Your task to perform on an android device: The apfelstrudel desert recipe is amazing, and I want to write a review in the review section of this recipe, so write a review, "This recipe is too easy and amazing," in the review section of this recipe.
Image 0: 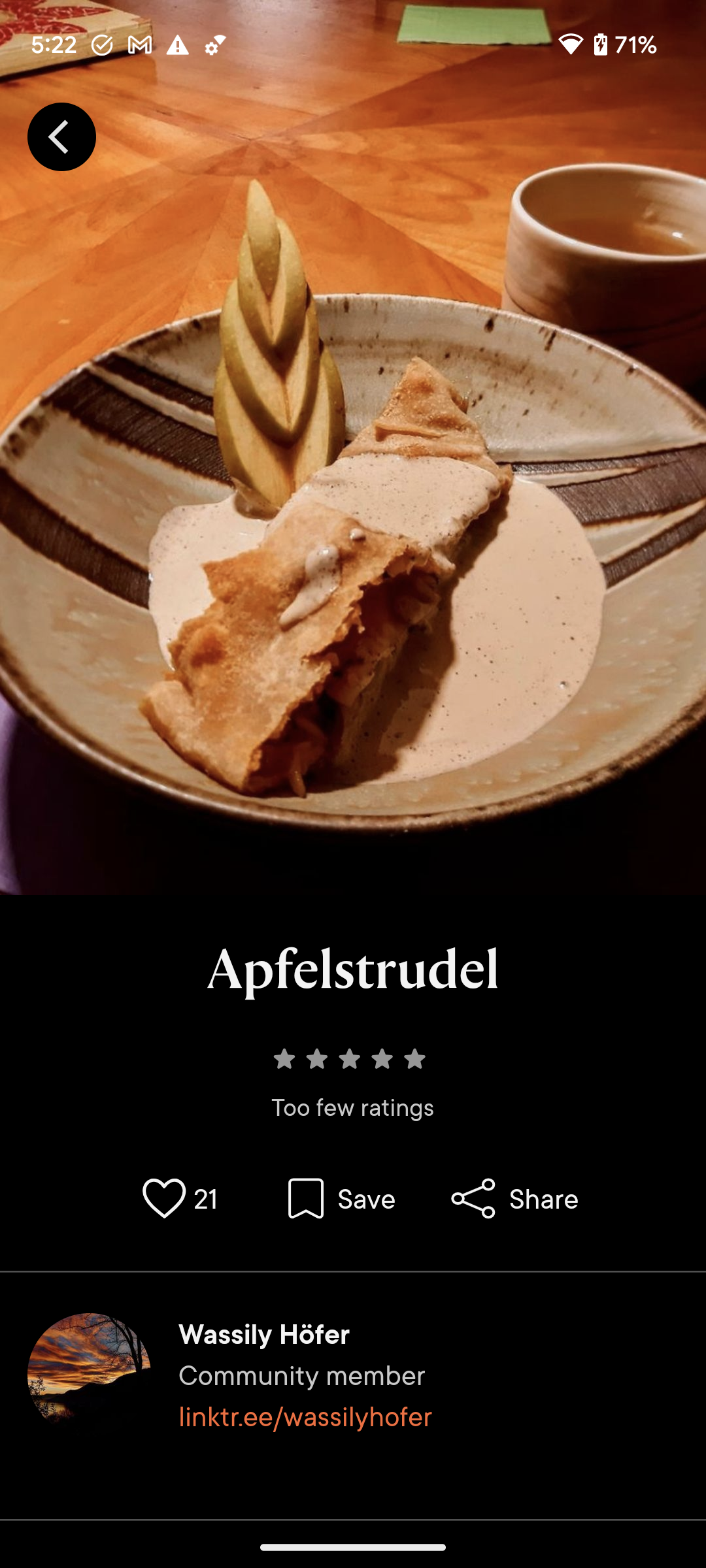
Scroll up to view the review section of this recipe.
Step 0: scroll down
Image 1: 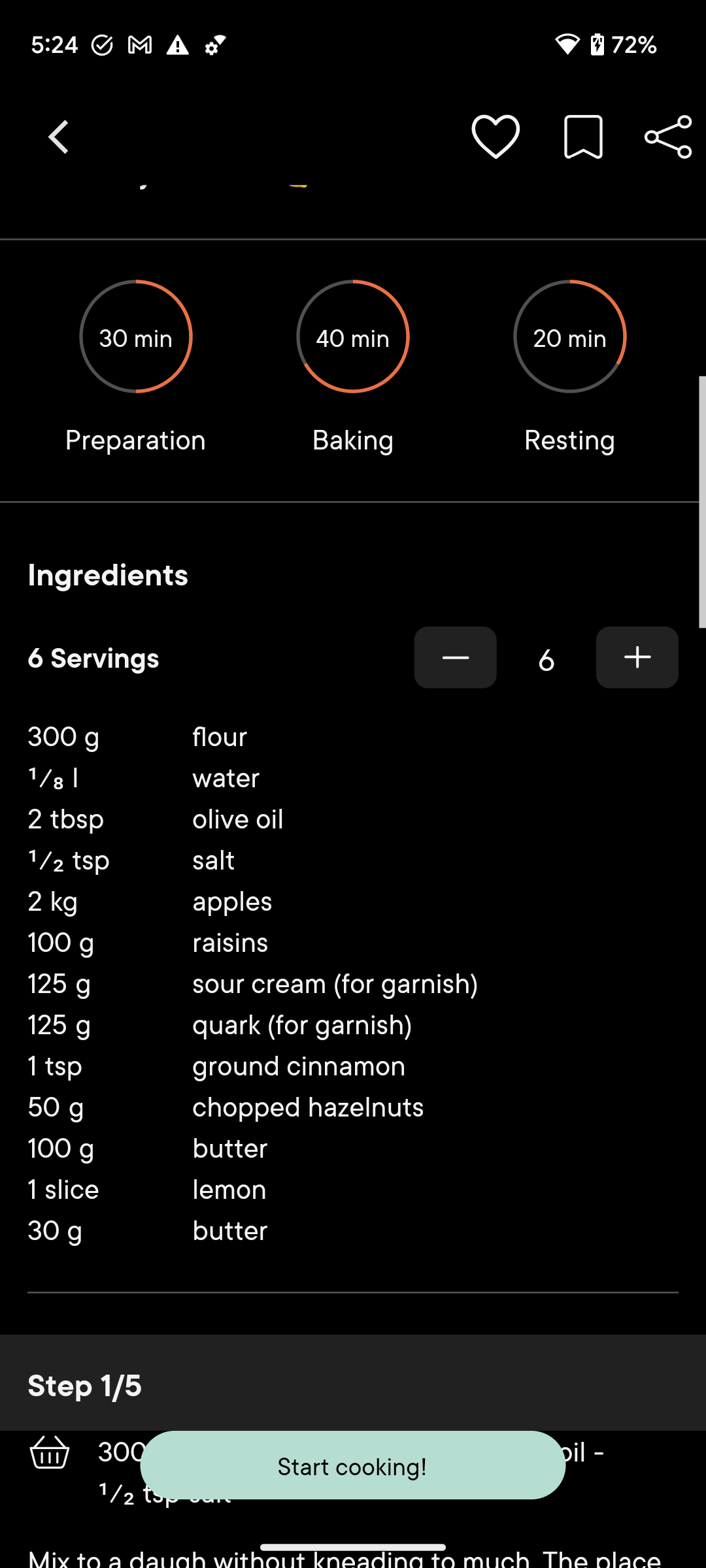
Scroll up to view the review section of this recipe.
Step 1: scroll down
Image 2: 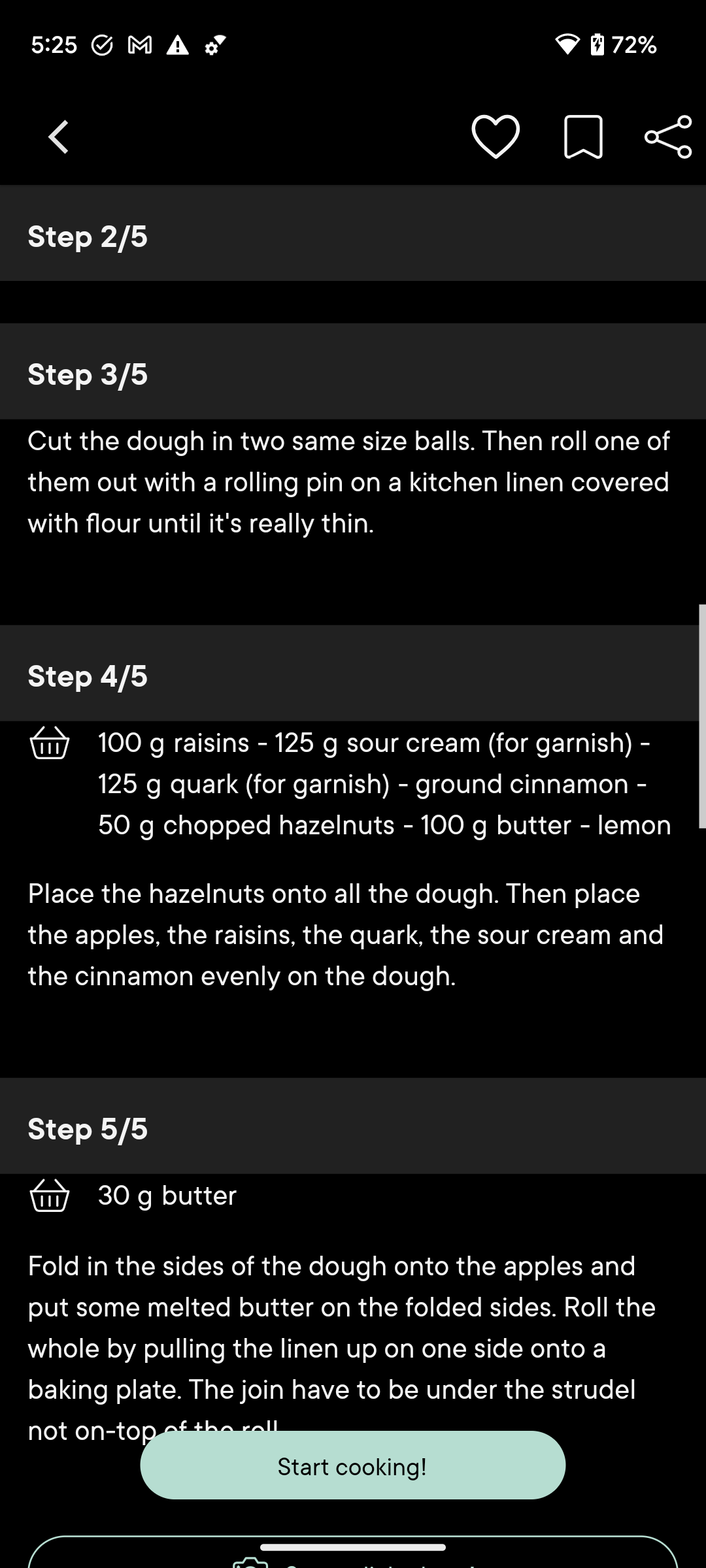
Scroll up to view the review section of this recipe.
Step 2: scroll down
Image 3: 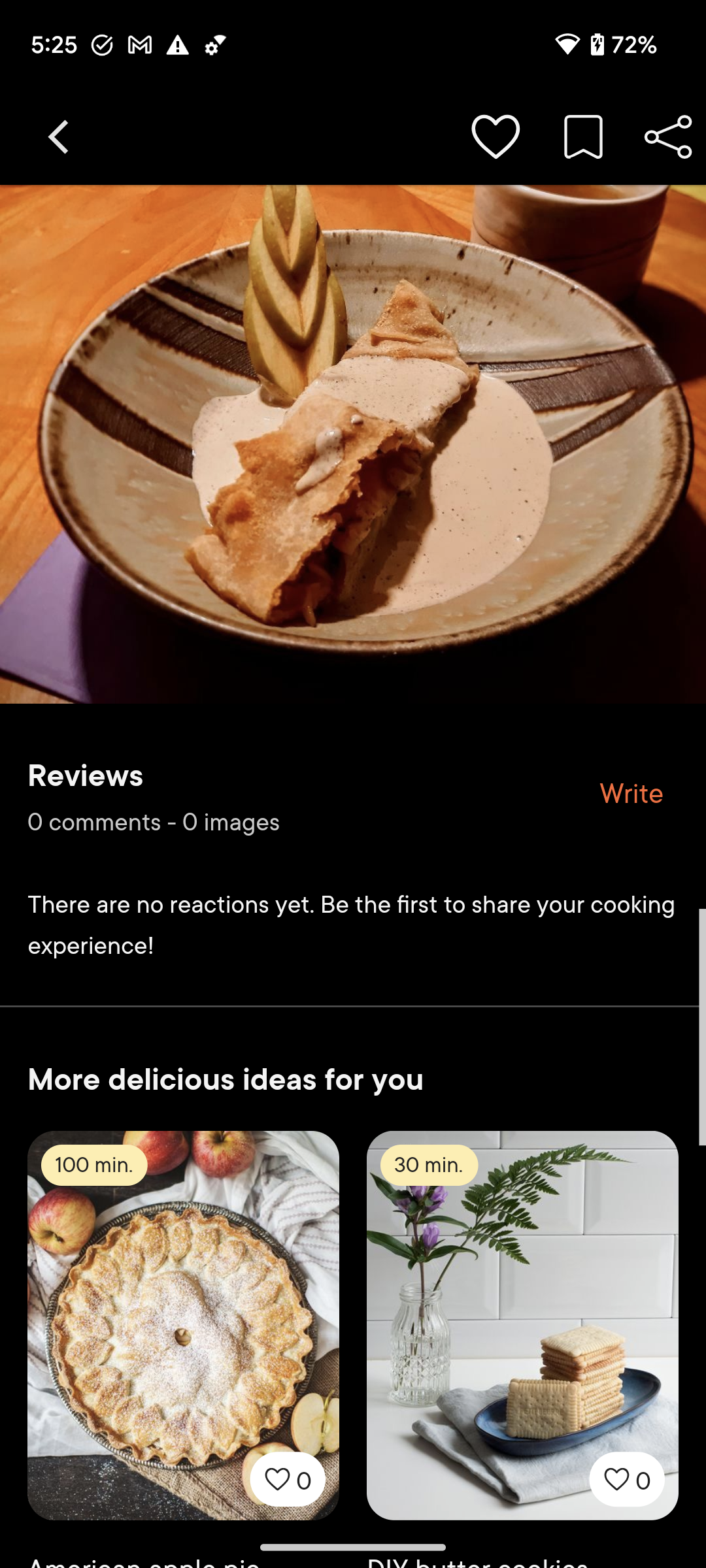
Click on the Write option of the Reviews to write review for this recipe.
Step 3: click (631, 791)
Image 4: 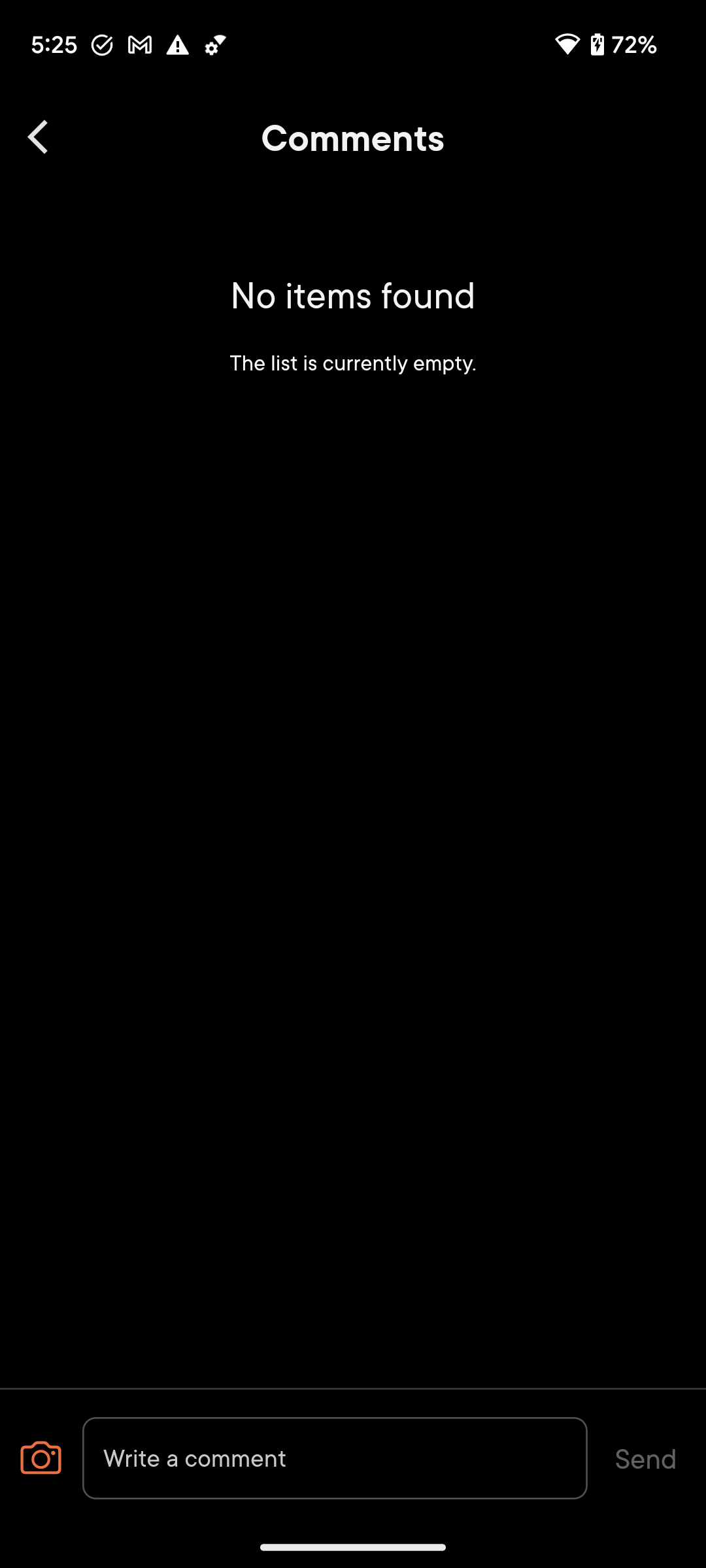
Click on the Write a comment section to write the review for this recipe.
Step 4: click (335, 1458)
Image 5: 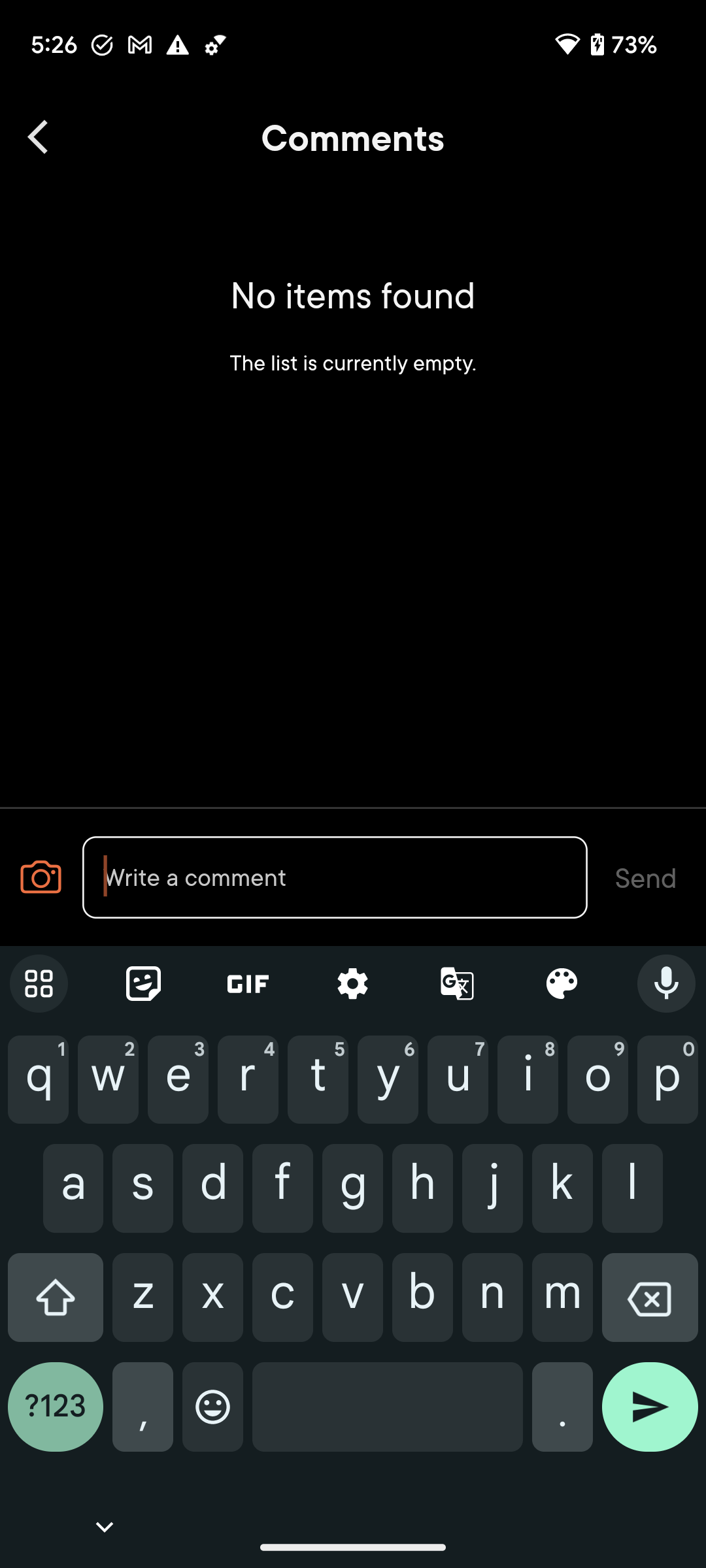
Type This recipe is too easy and amazing in the review section.
Step 5: type "This recipe is too easy and amazing,"
Image 6: 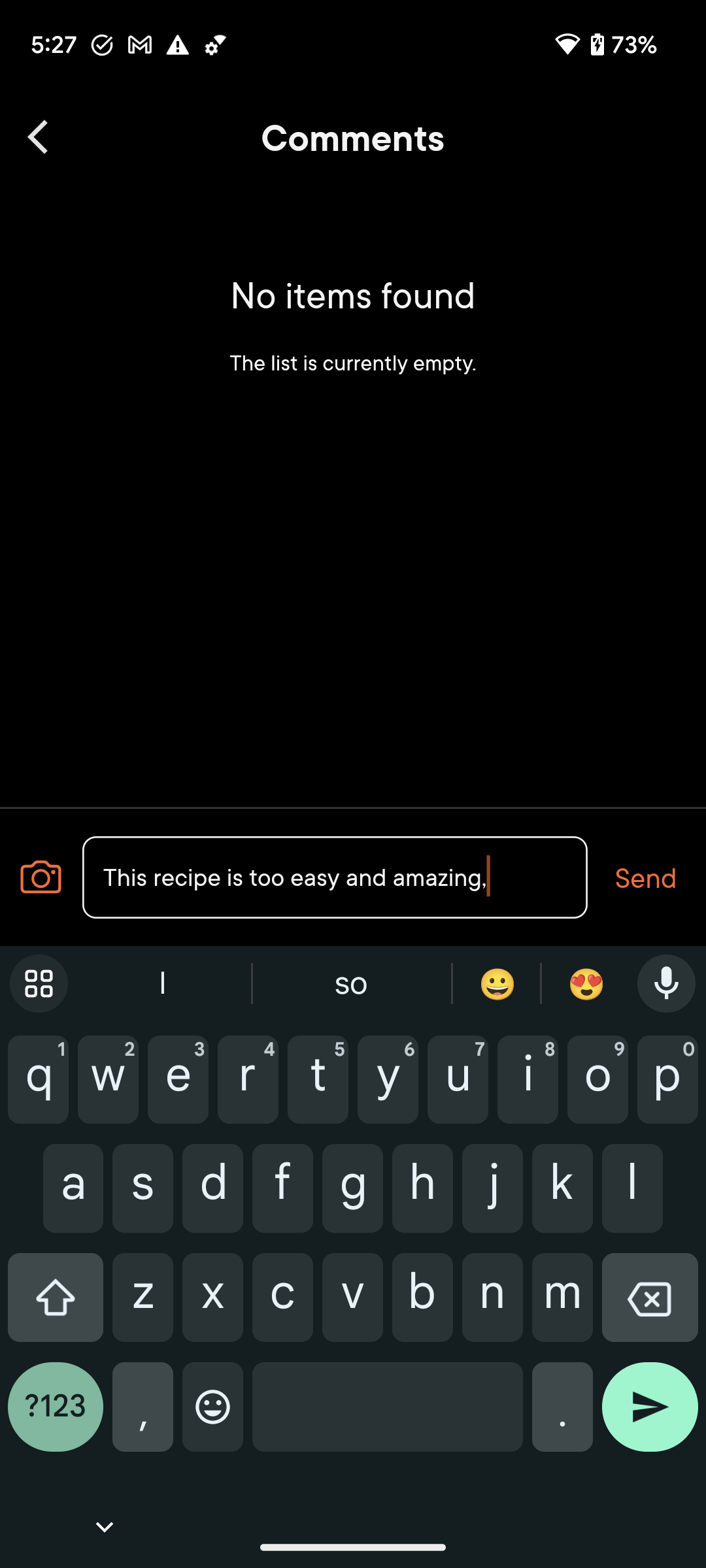
Click on the send button at the bottom right corner of the screen to post this review for this recipe.
Step 6: click (650, 1417)